Your task to perform on an android device: In the Flora app, I want to get the care tips of Red Ivy plant.
Image 0: 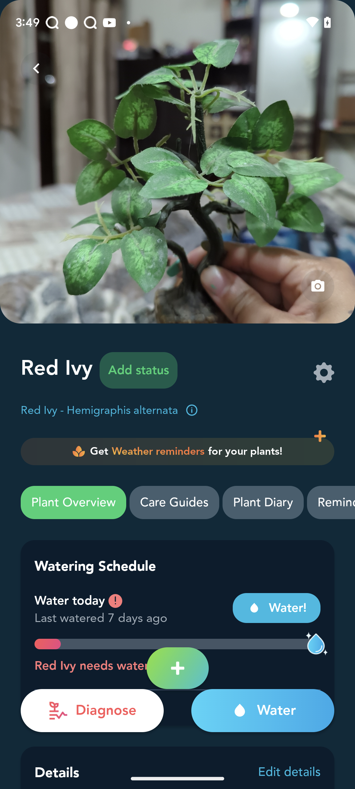
Click on the care guides
Step 0: click (174, 502)